Your task to perform on an android device: Show me the final result of the practice questions on the topic of identifying the value of a digit on the Khan Academy app.
Image 0: 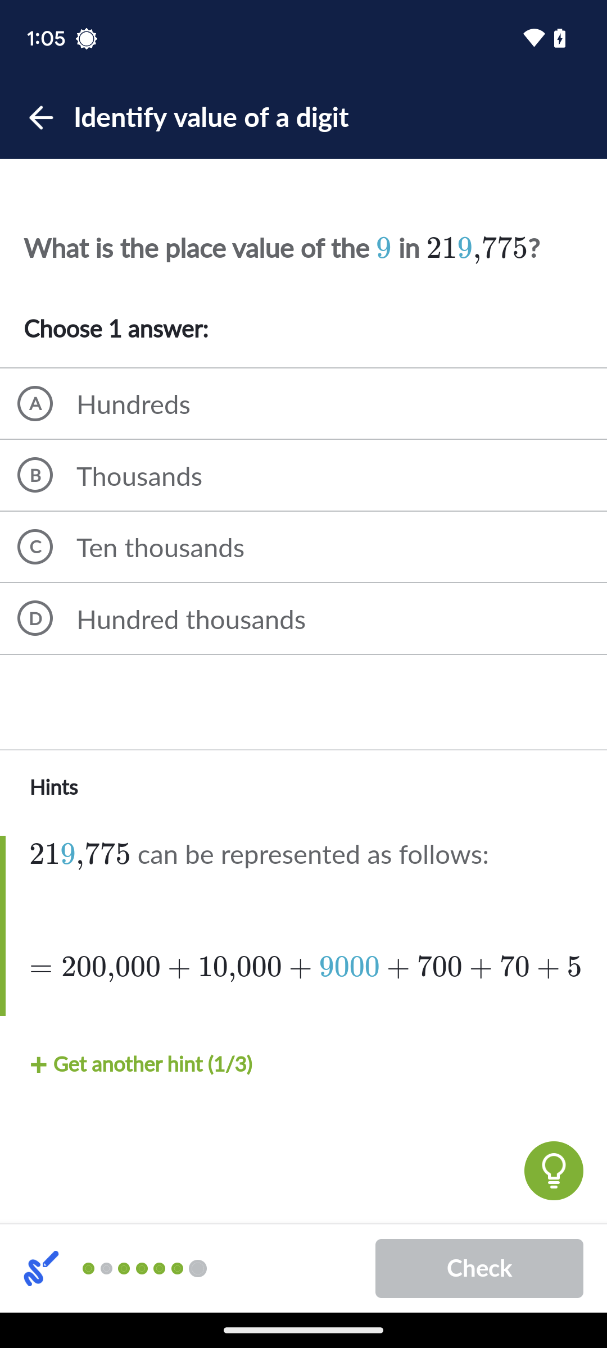
Select the B option.
Step 0: click (305, 475)
Image 1: 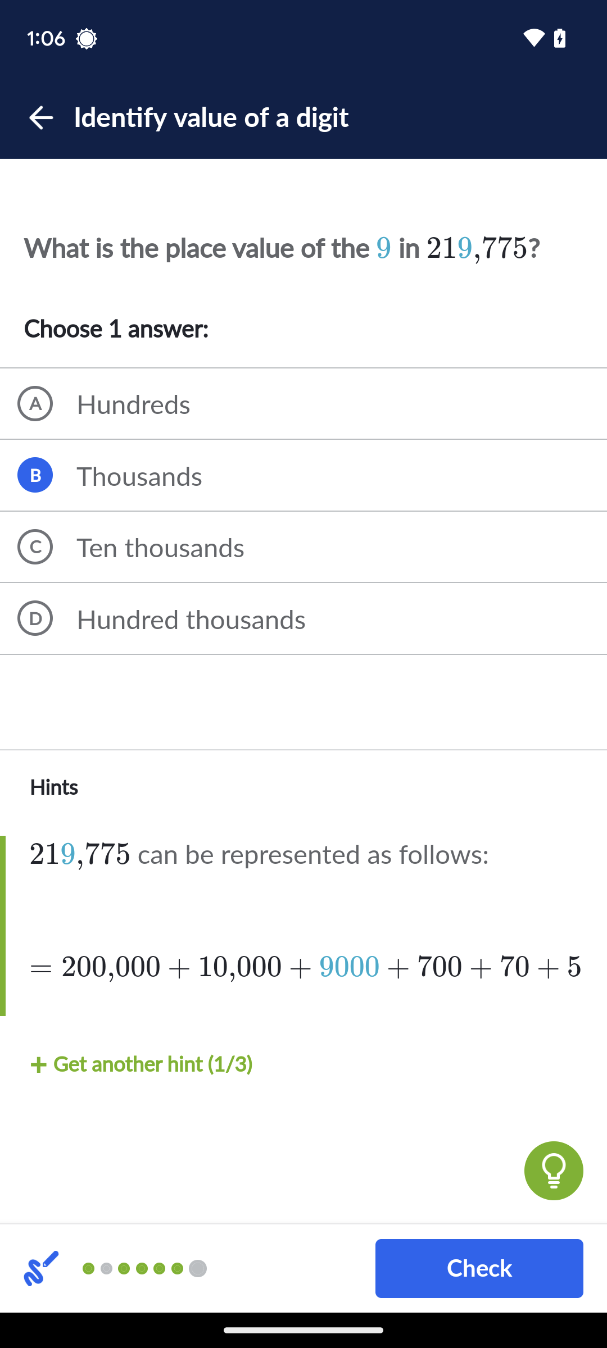
Click on the Check tab at the bottom-right of the screen.
Step 1: click (479, 1268)